Your task to perform on an android device: In the Sketchbook app, Add text Happy birthday to the drawing 
Image 0: 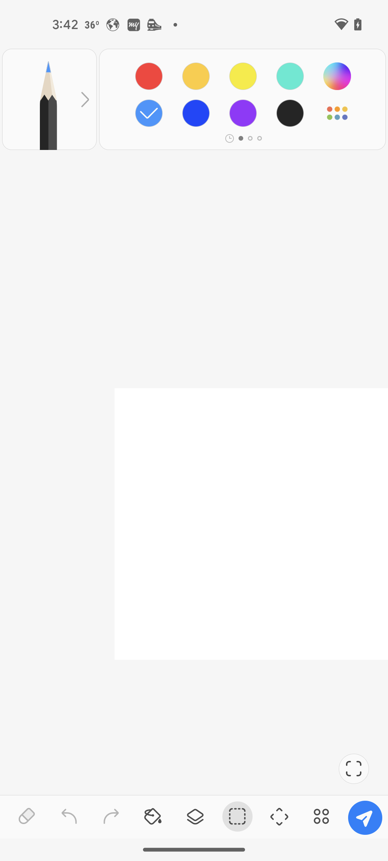
Open Sketchbook app
Step 0: open app "Sketchbook"
Image 1: 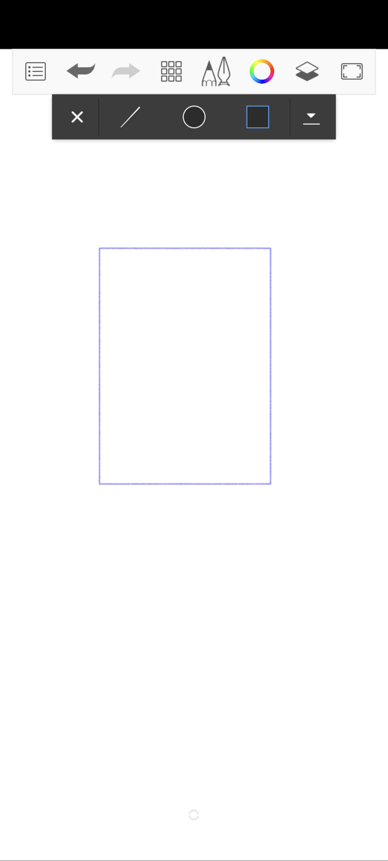
click on grid icon
Step 1: click (171, 71)
Image 2: 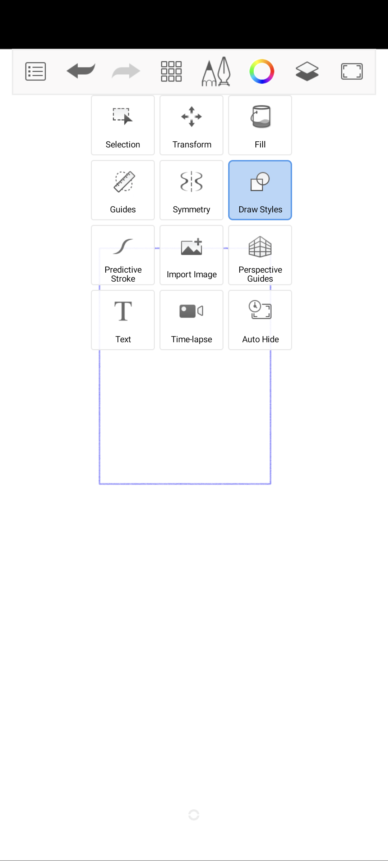
select text
Step 2: click (122, 311)
Image 3: 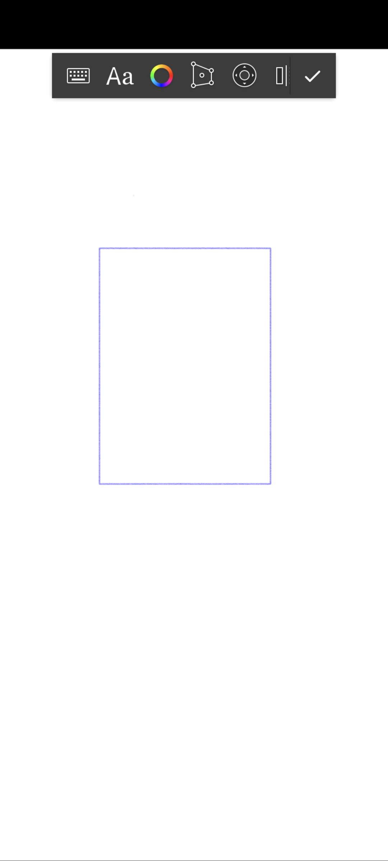
click on keypad icon
Step 3: click (78, 75)
Image 4: 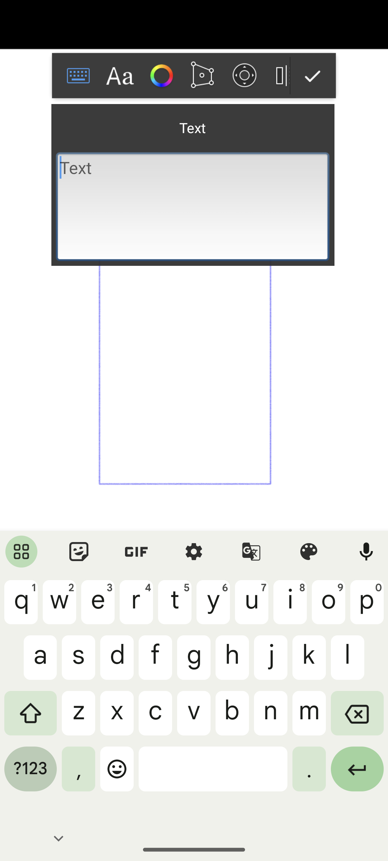
Add a text happy birthday
Step 4: type "Happy Birthday"
Image 5: 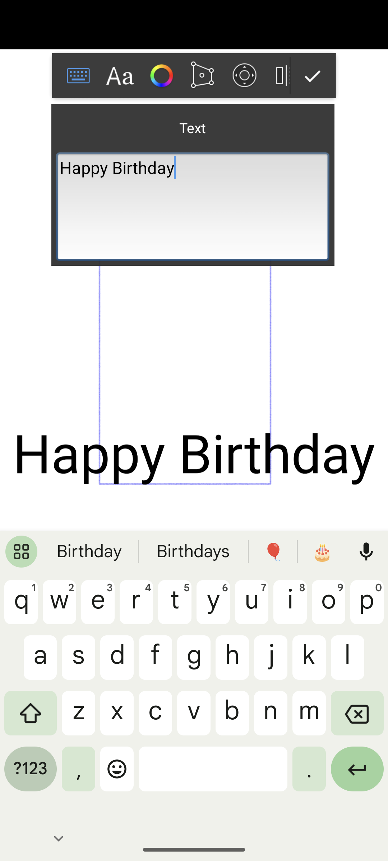
click on tick icon
Step 5: click (311, 75)